Your task to perform on an android device: I want to compare the price of the Yonex GR 303I badminton racket with others on the sports bazar app.
Image 0: 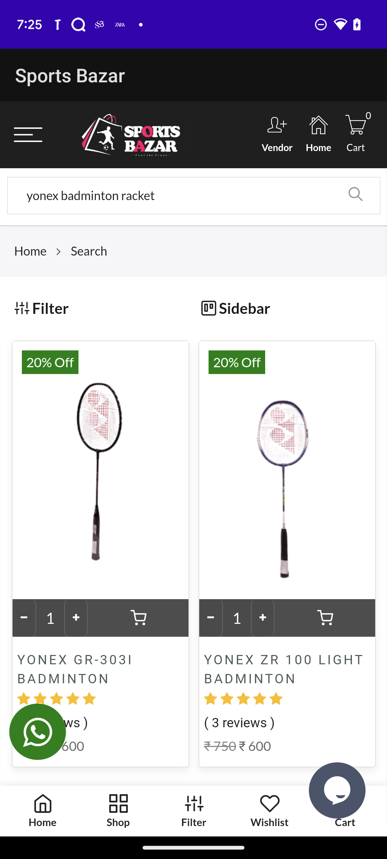
Click on the information card of Yonex GR-303I Badminton racket.
Step 0: click (100, 470)
Image 1: 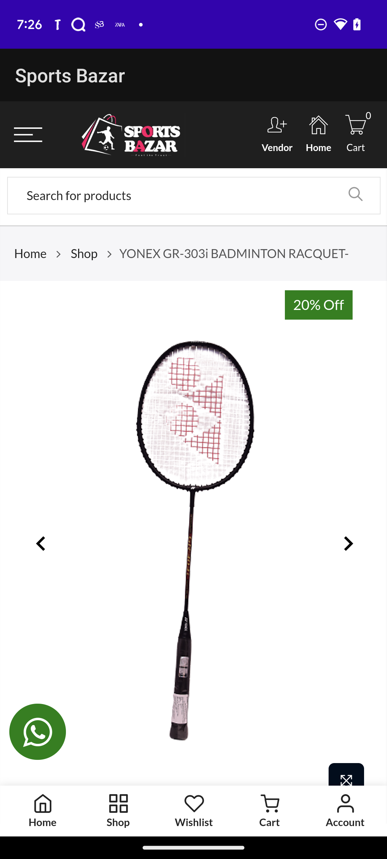
Swipe up to view other similar rackets prices.
Step 1: scroll down
Image 2: 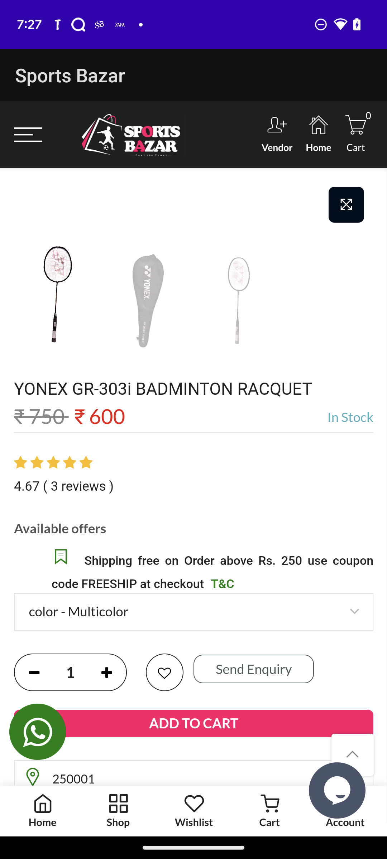
Swipe up to view other similar rackets prices.
Step 2: scroll down
Image 3: 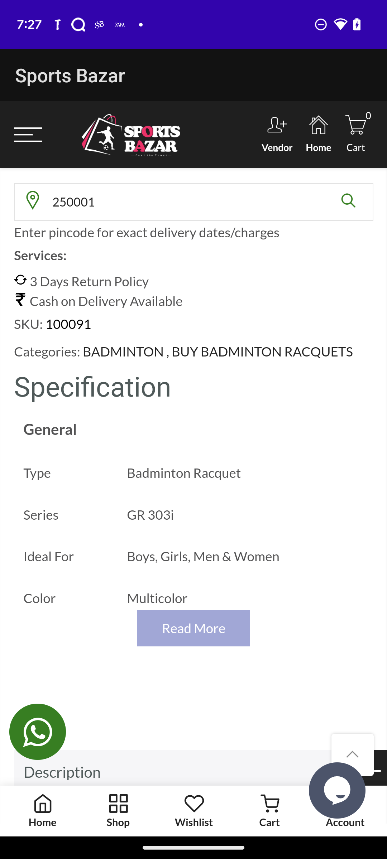
Swipe up to view other similar rackets prices.
Step 3: scroll down
Image 4: 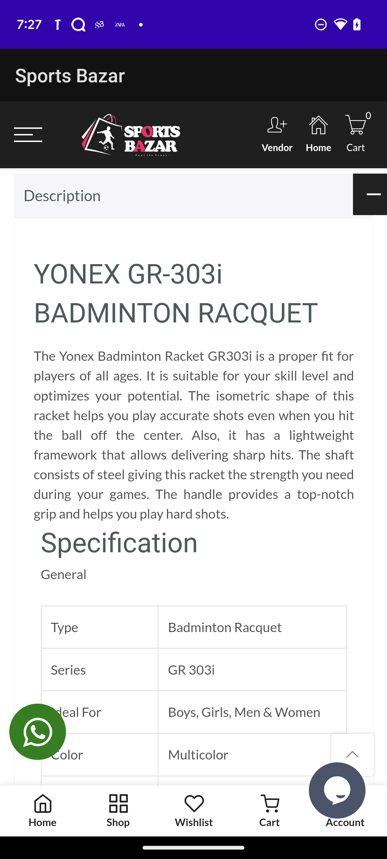
Swipe up to view other similar rackets prices.
Step 4: scroll down
Image 5: 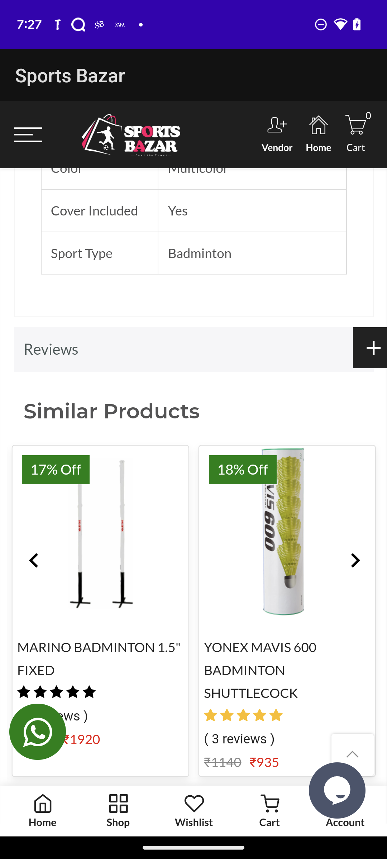
Swipe up to view other similar rackets prices.
Step 5: scroll down